Your task to perform on an android device: I am not being notified of the latest emails. Turn on the Gmail notifications in the Gmail app.
Image 0: 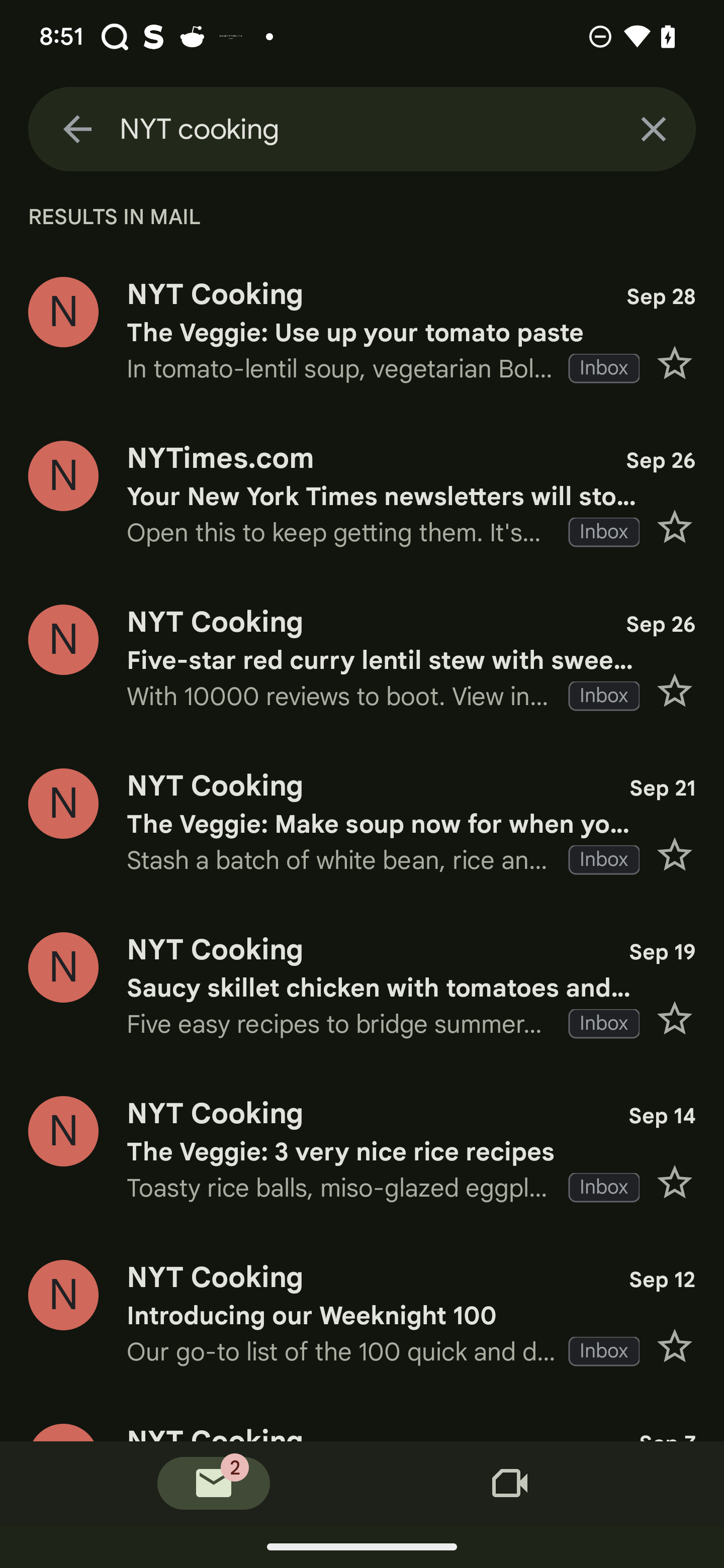
Click on the back arrow button on the left top of the screen
Step 0: click (77, 129)
Image 1: 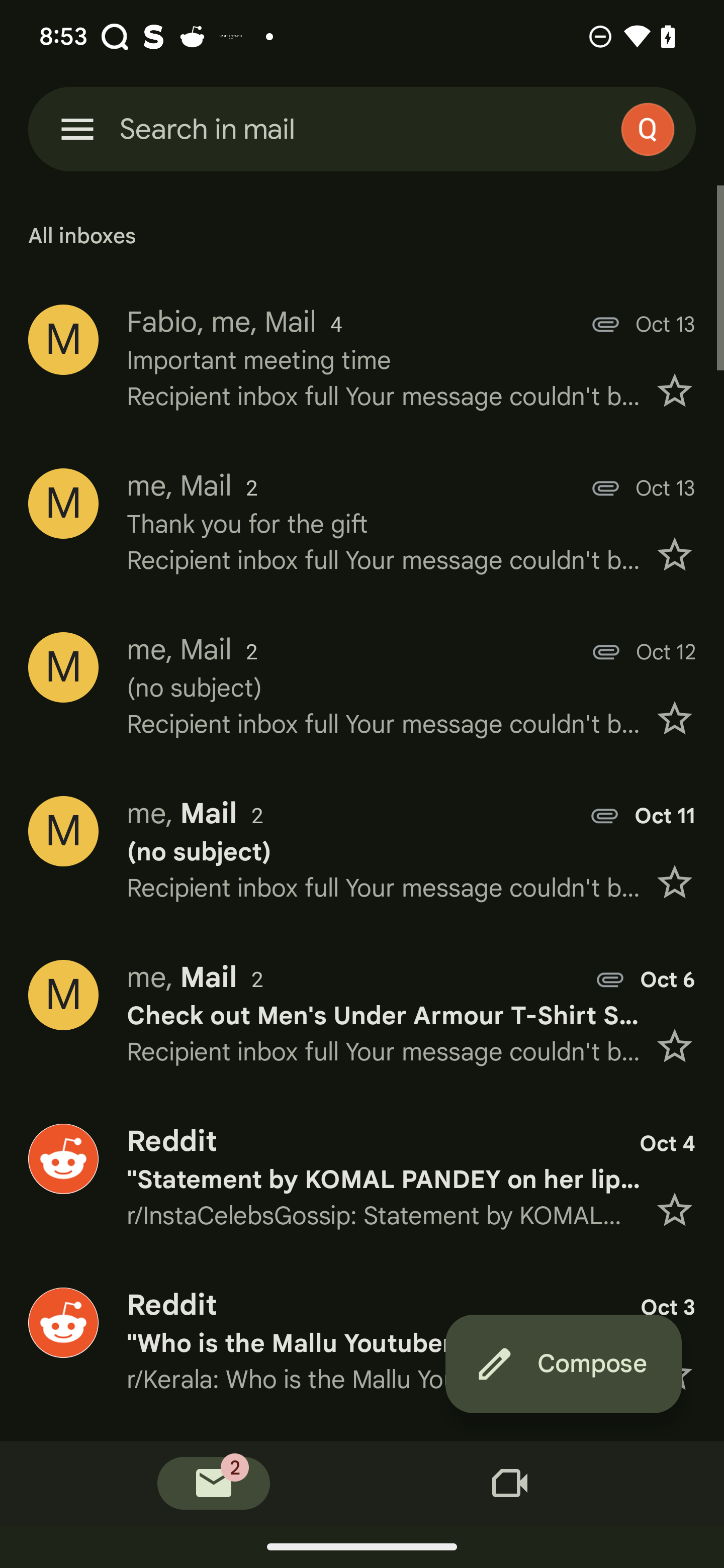
Click on the more option at the top left of the screen
Step 1: click (77, 129)
Image 2: 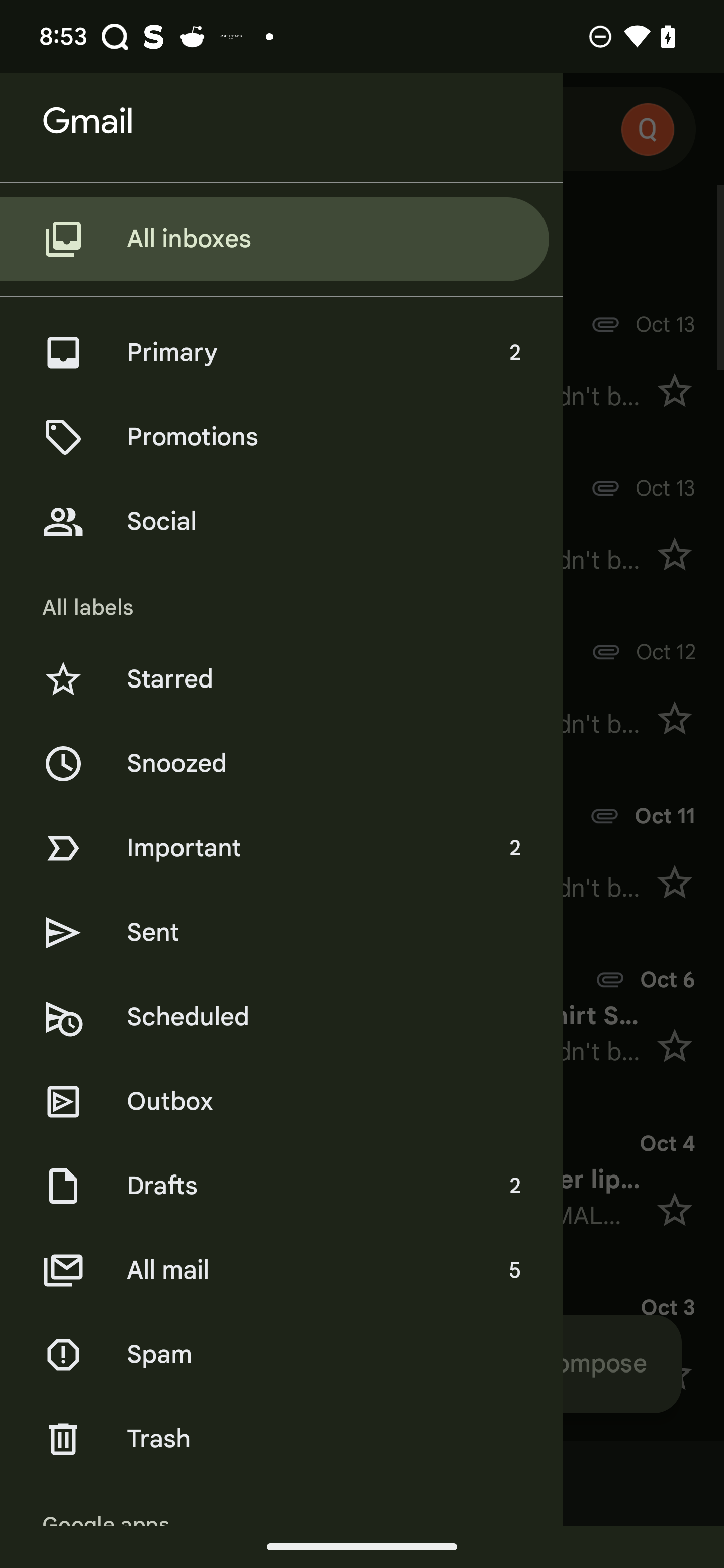
Swipe up on the screen
Step 2: scroll down
Image 3: 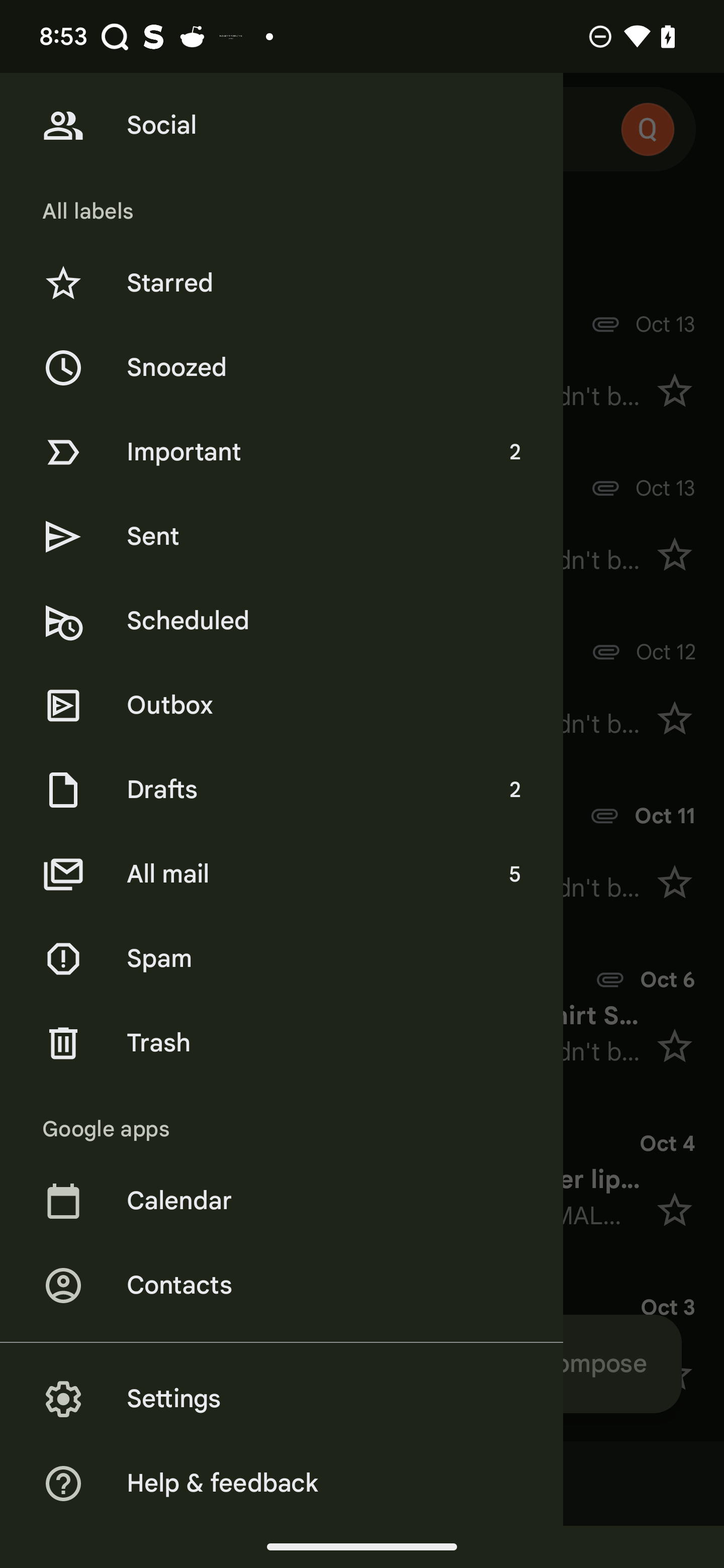
Click on the setting 
Step 3: click (337, 1399)
Image 4: 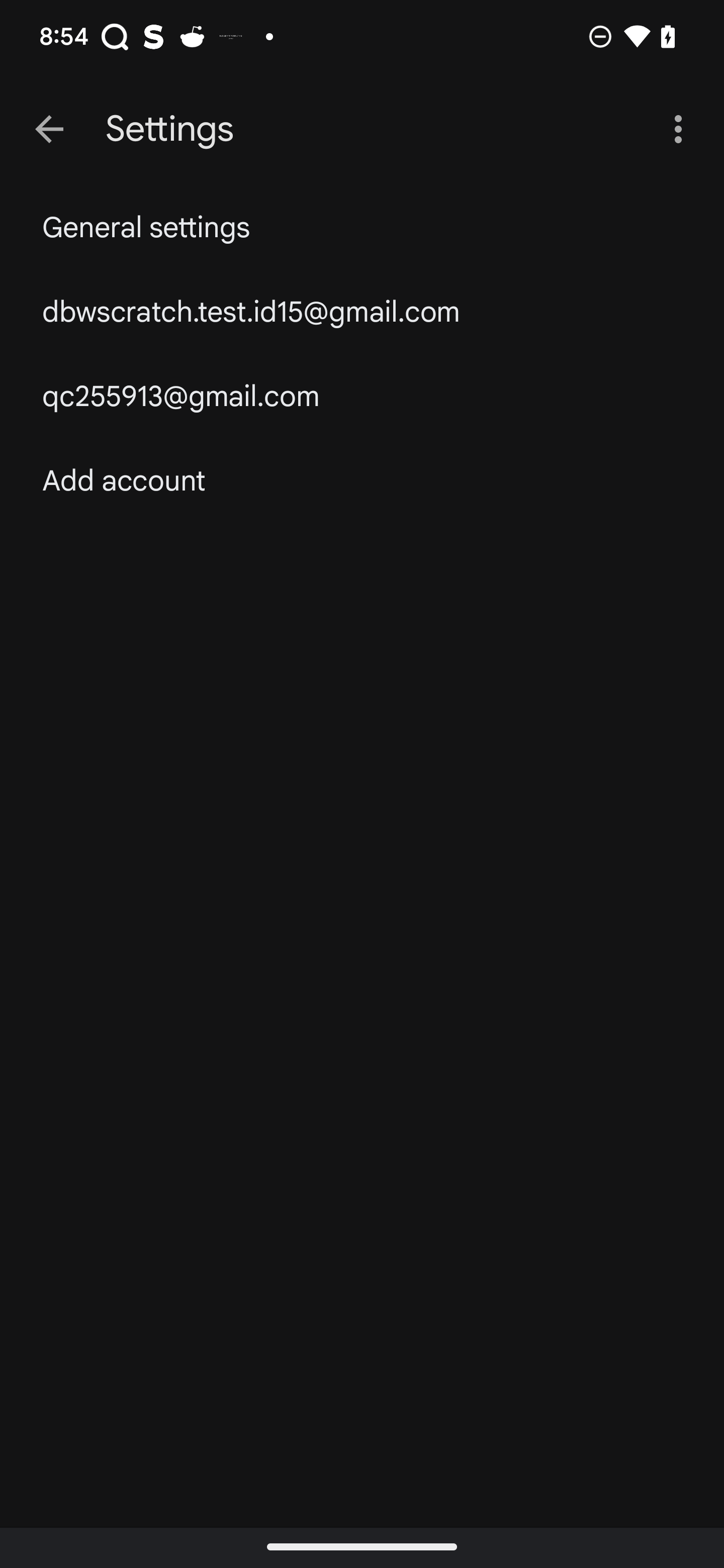
Click on the general setting
Step 4: click (146, 228)
Image 5: 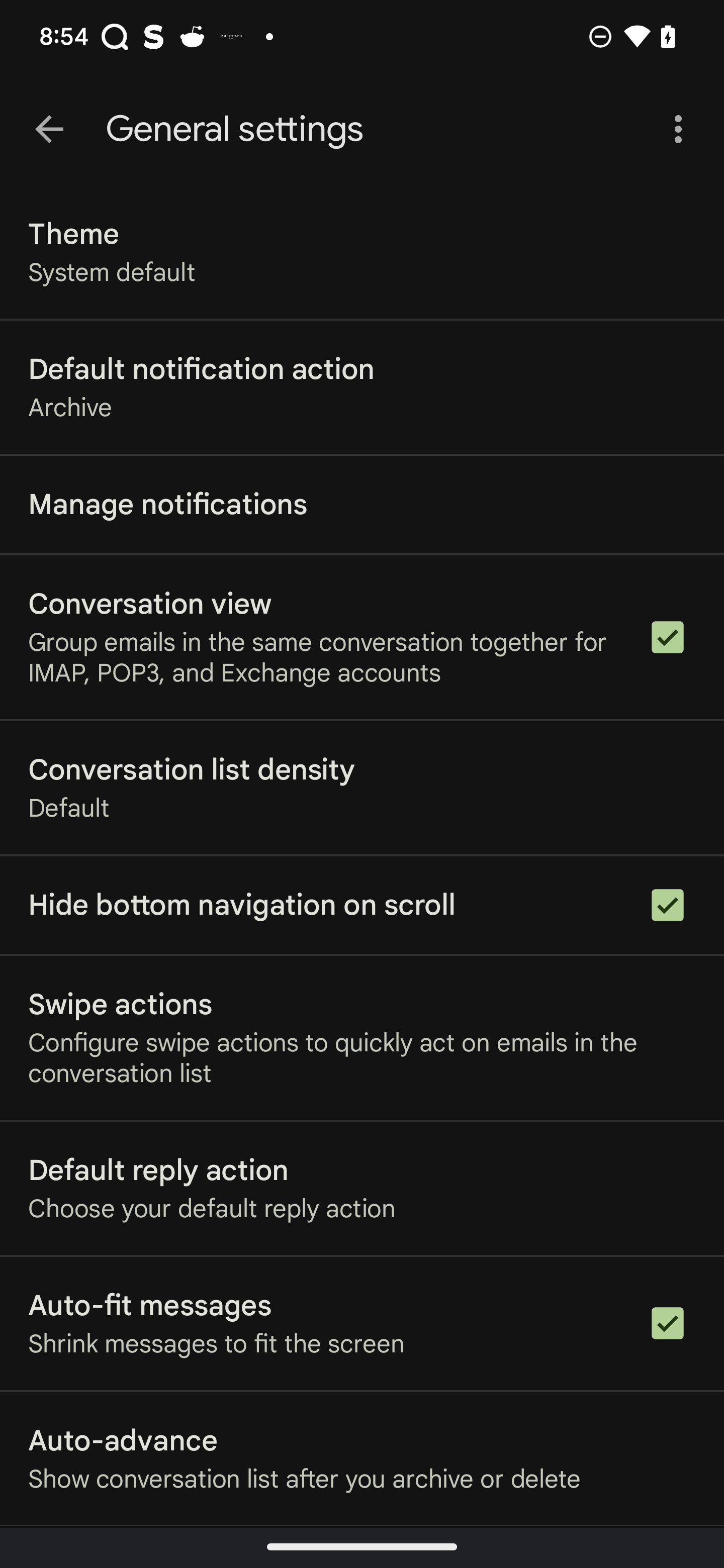
Click on the manage notification option
Step 5: click (167, 504)
Image 6: 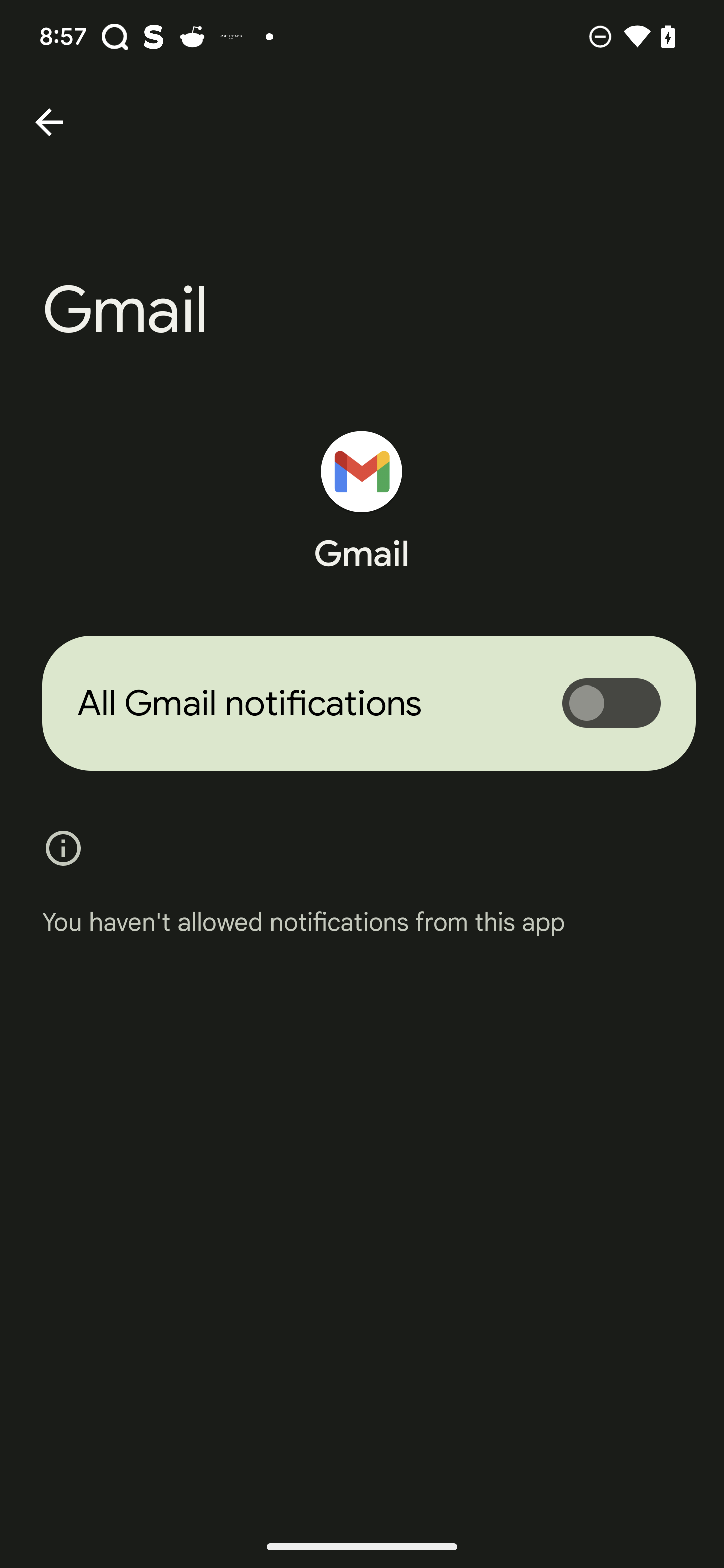
Click on the all Gmail notification tab
Step 6: click (611, 703)